Your task to perform on an android device: edit the meeting date to July 27
Image 0: 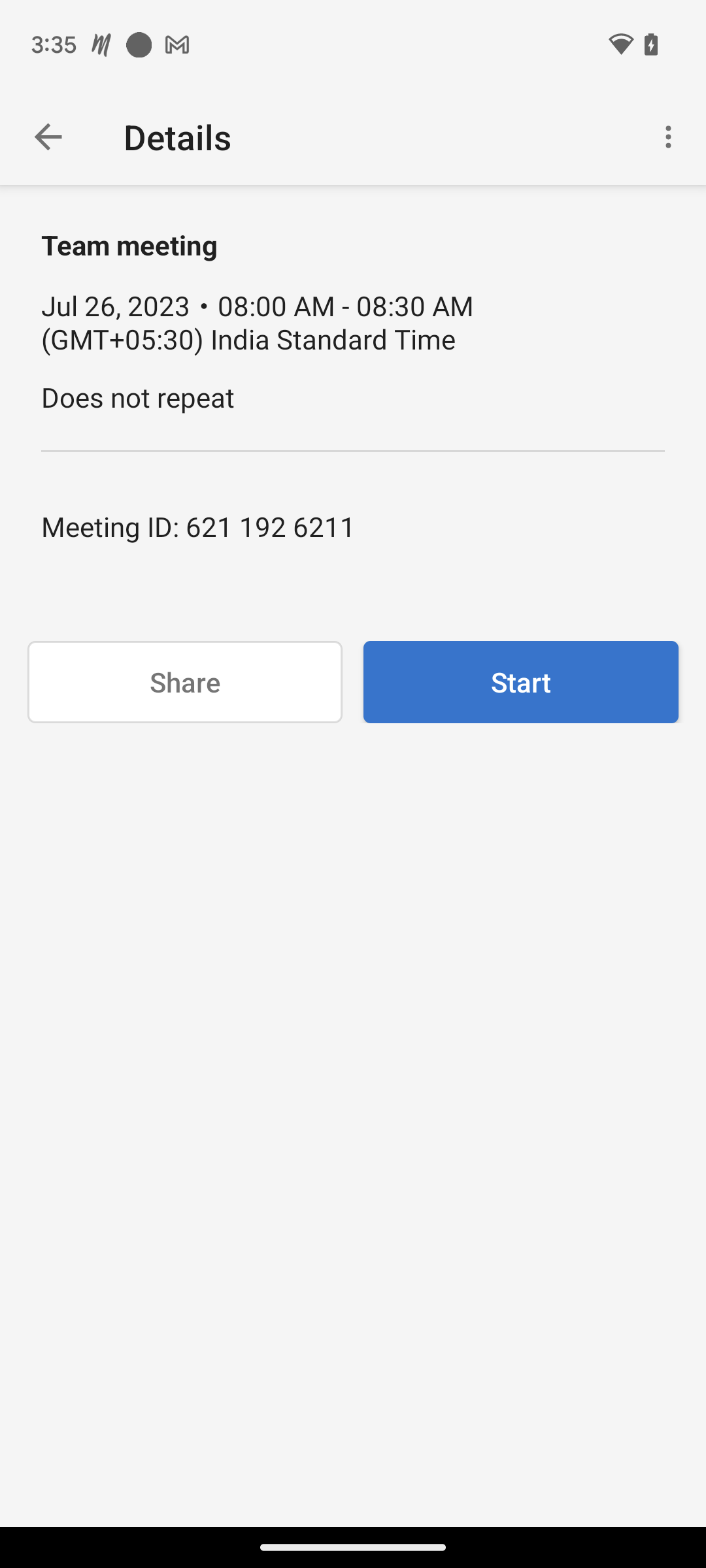
Click ON THE THREE vertical dots presented at the top of the right side.
Step 0: click (663, 133)
Image 1: 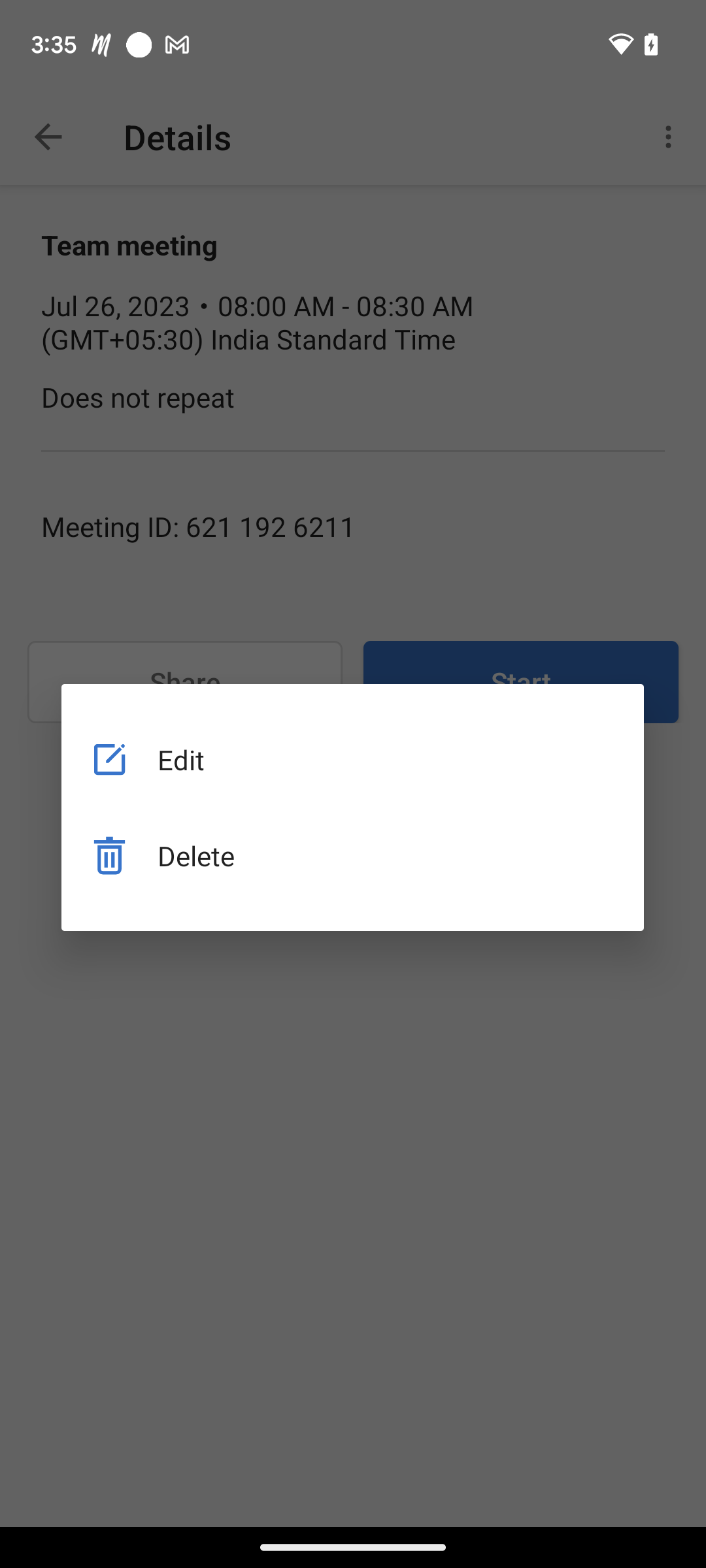
Click on the first option, Edit.
Step 1: click (352, 759)
Image 2: 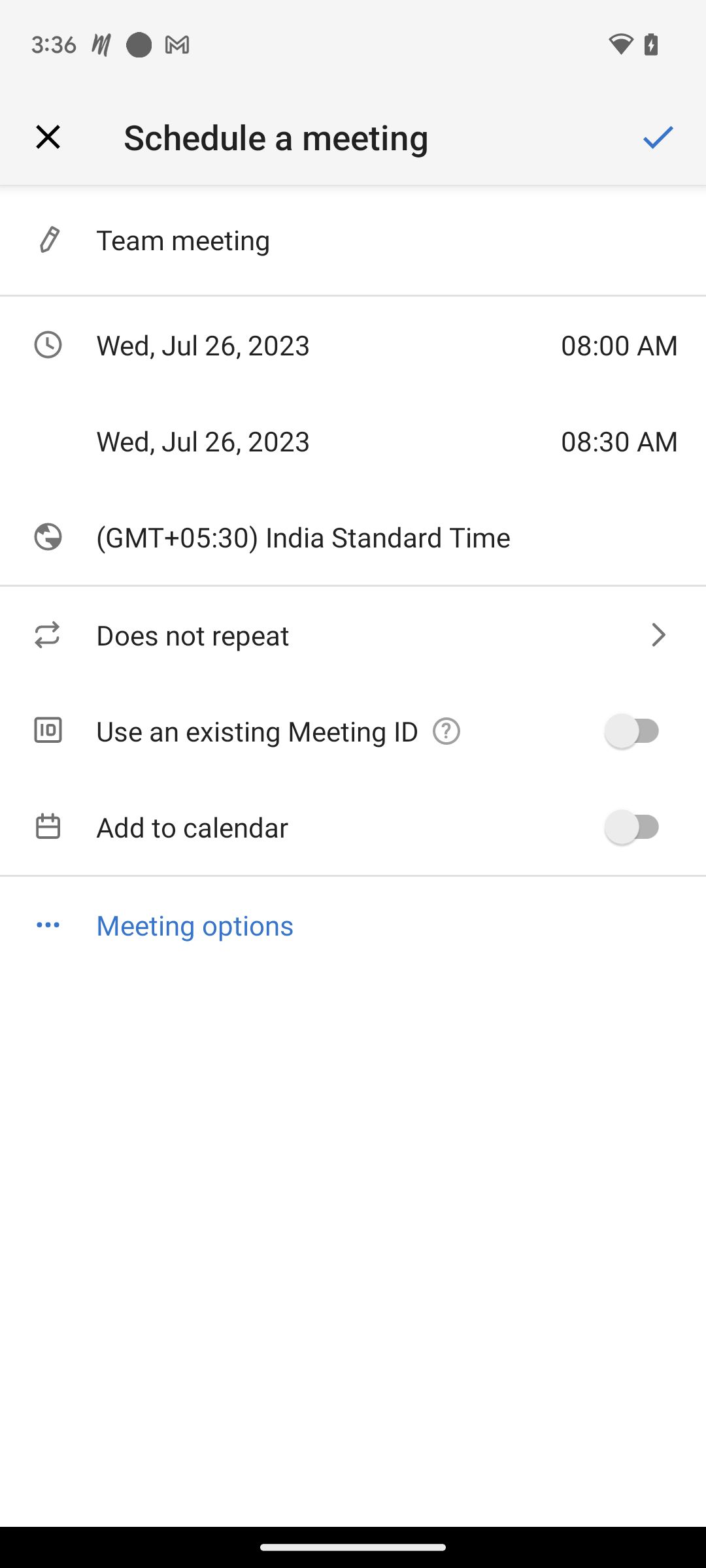
Click on the date option which is the second option from the top and on the left side:
Step 2: click (314, 344)
Image 3: 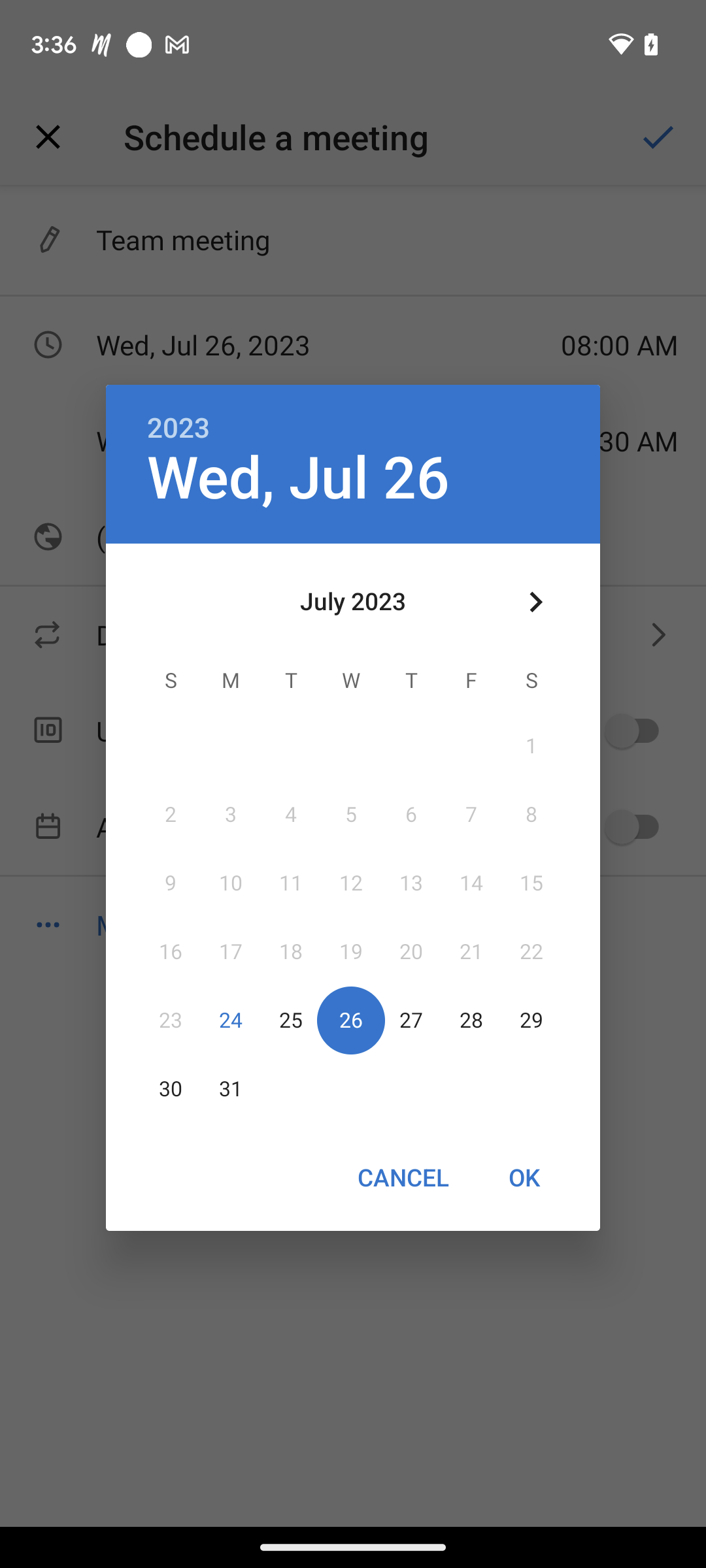
click on the date july 27
Step 3: click (411, 1021)
Image 4: 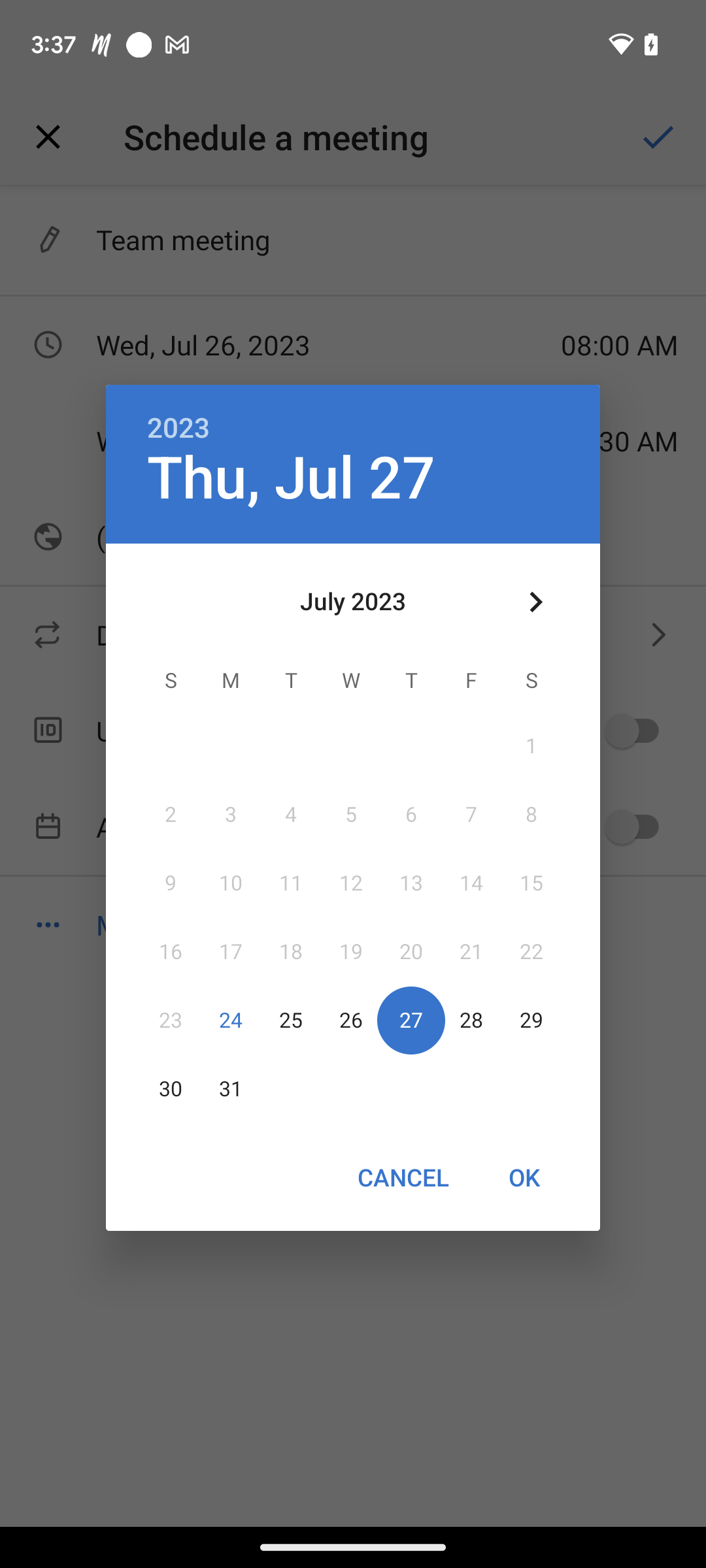
click ok
Step 4: click (524, 1177)
Image 6: 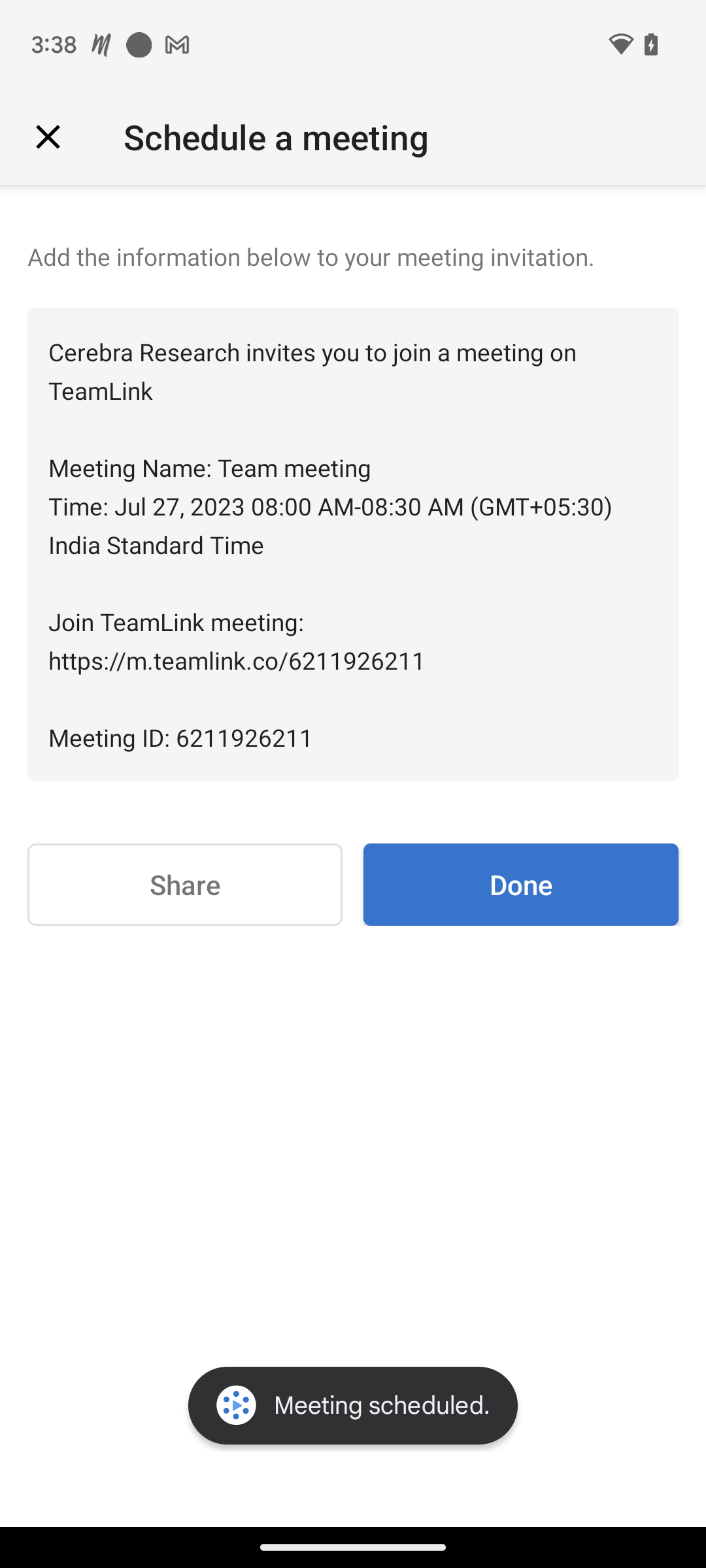
click on done
Step 6: click (520, 884)